Your task to perform on an android device: I am looking for the Hiking shoes of brand Abros so apply the filter brand and look for the Abros shoes on the Snapdeal app.
Image 0: 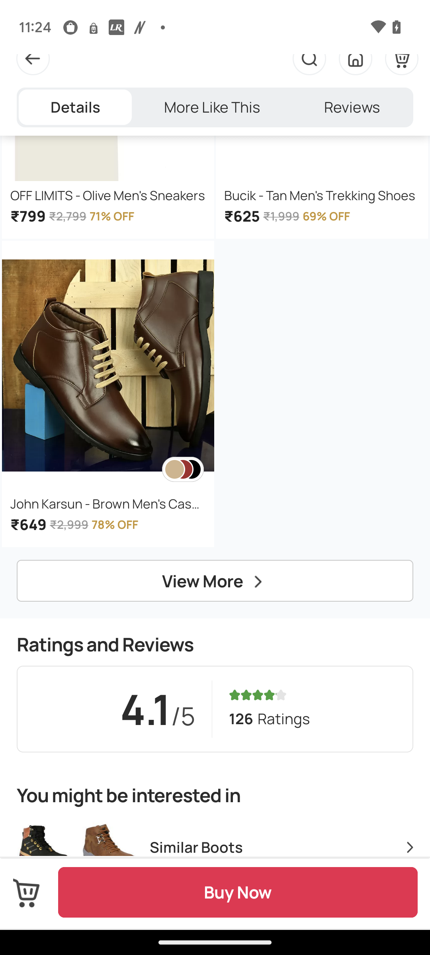
Go back to the previous page.
Step 0: press back button
Image 1: 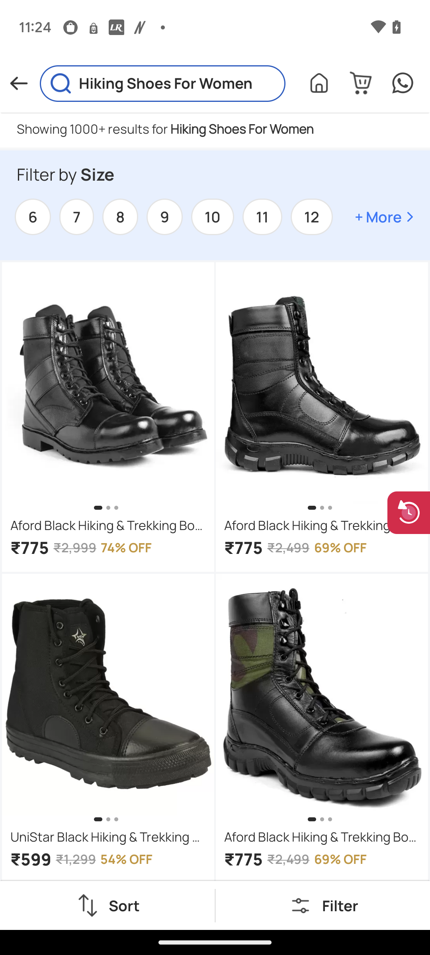
Click on the Filter tab at the bottom right corner of the screen.
Step 1: click (340, 905)
Image 2: 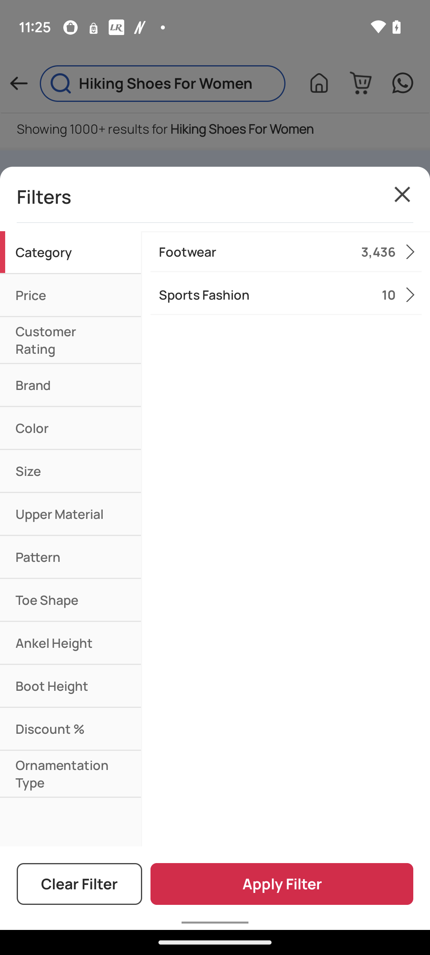
Click on the third option, Brand, in the given list.
Step 2: click (66, 385)
Image 3: 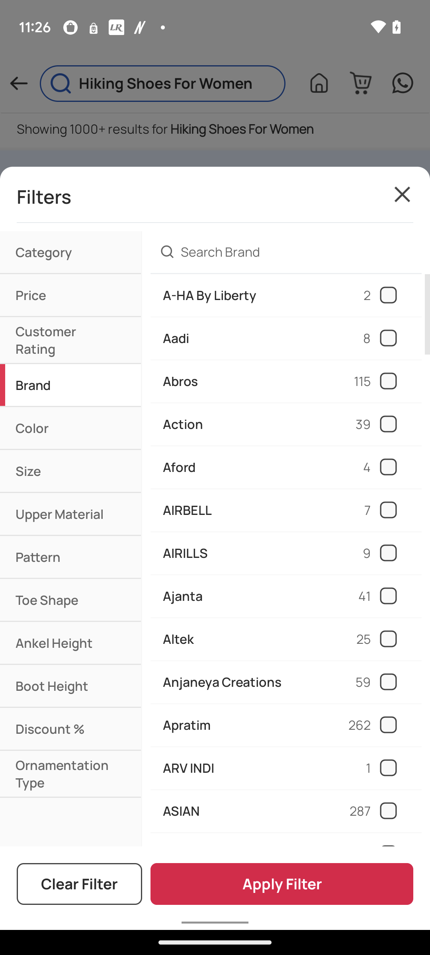
Click on the checkbox of the Abros tab.
Step 3: click (391, 384)
Image 4: 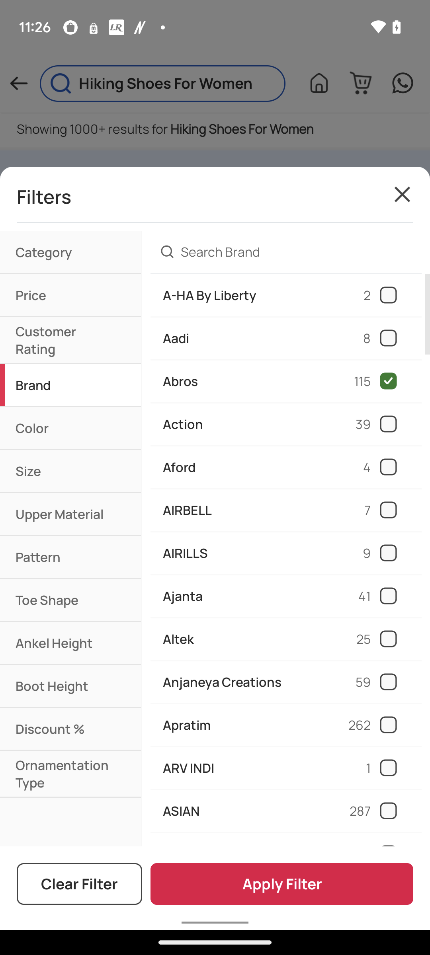
Click on the tab Apply filter at the bottom right corner of the screen.
Step 4: click (282, 884)